Your task to perform on an android device: Go to the WinZip app & unzip the File Doc X.zip 
Image 0: 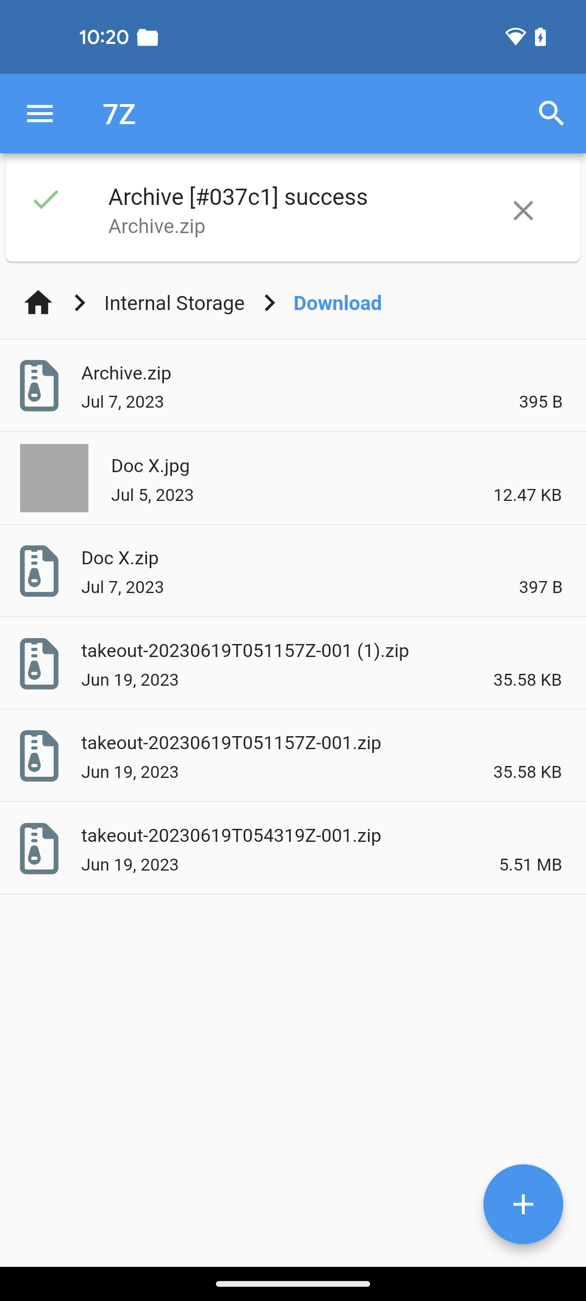
open the WinZip app
Step 0: open app "WinZip"
Image 1: 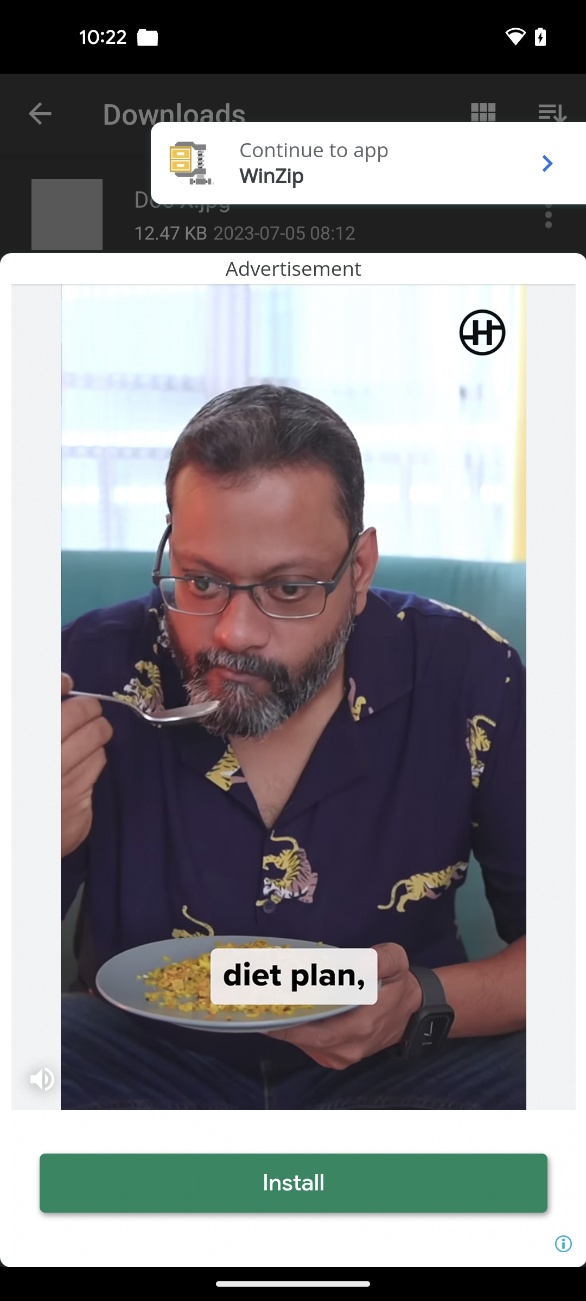
click on arrow icon at the top right corner of the screen
Step 1: click (540, 164)
Image 2: 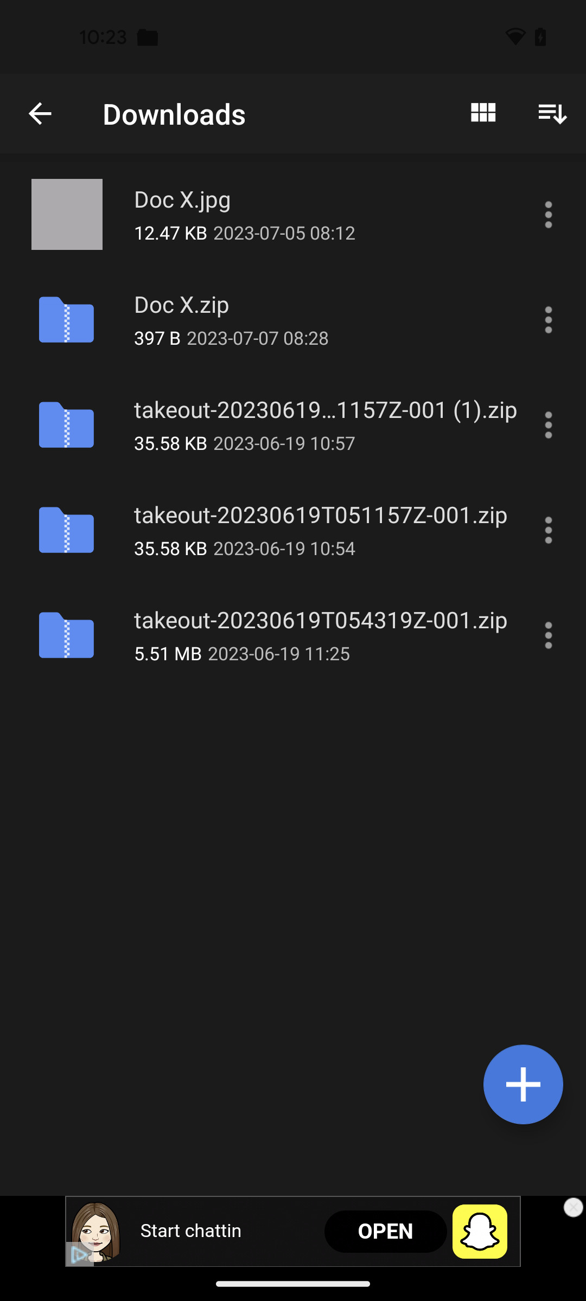
click on three dots in front of Doc X.zip file
Step 2: click (542, 324)
Image 3: 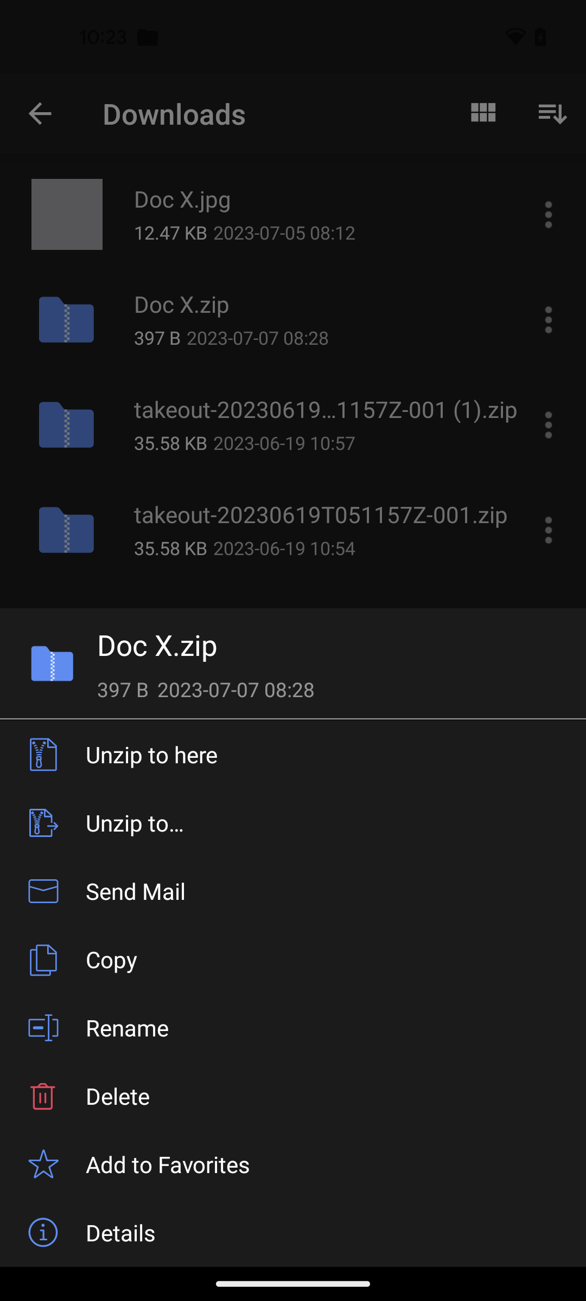
click on Unzip to here option
Step 3: click (151, 754)